Your task to perform on an android device: Open the WPS office app and create a presentation 
Image 0: 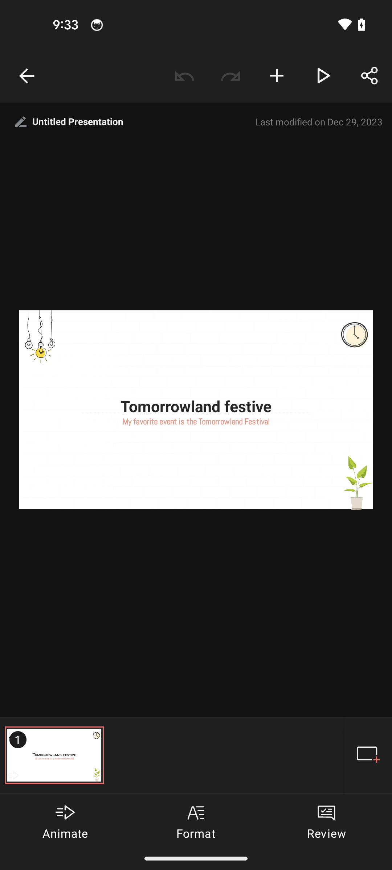
Open the WPS office app
Step 0: open app "WPS Office"
Image 1: 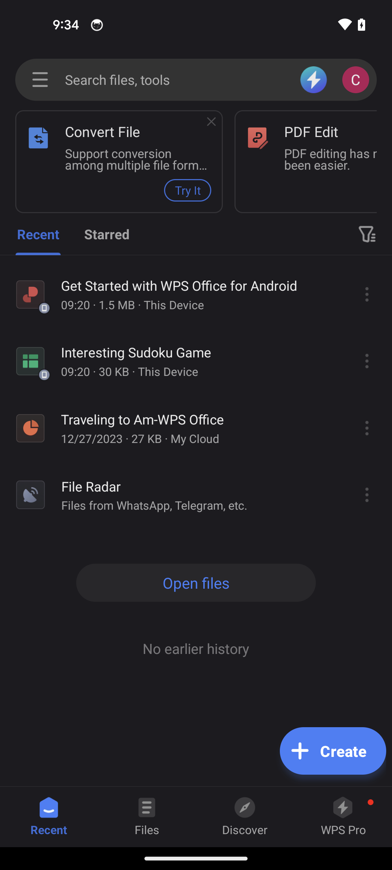
Tap on the plus create button
Step 1: click (333, 751)
Image 2: 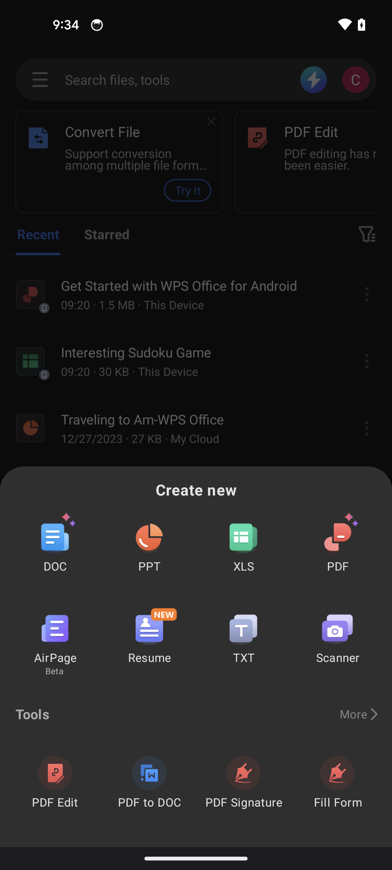
Select the PPT option
Step 2: click (149, 537)
Image 3: 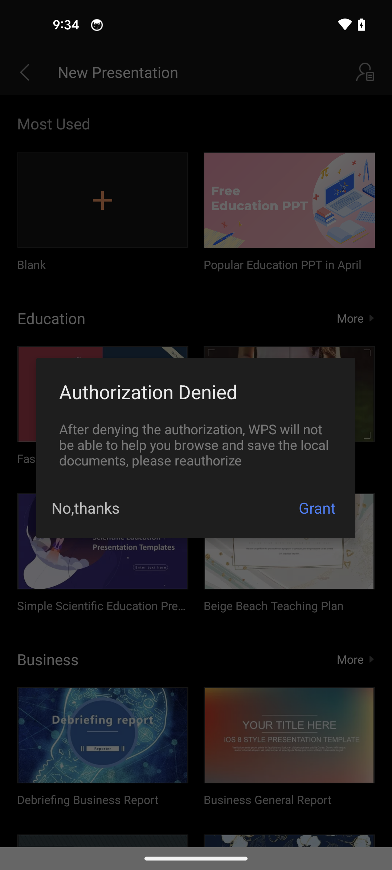
Select the PPT option
Step 3: wait